Your task to perform on an android device: Start the Full body day 1 workout plan .
Image 0: 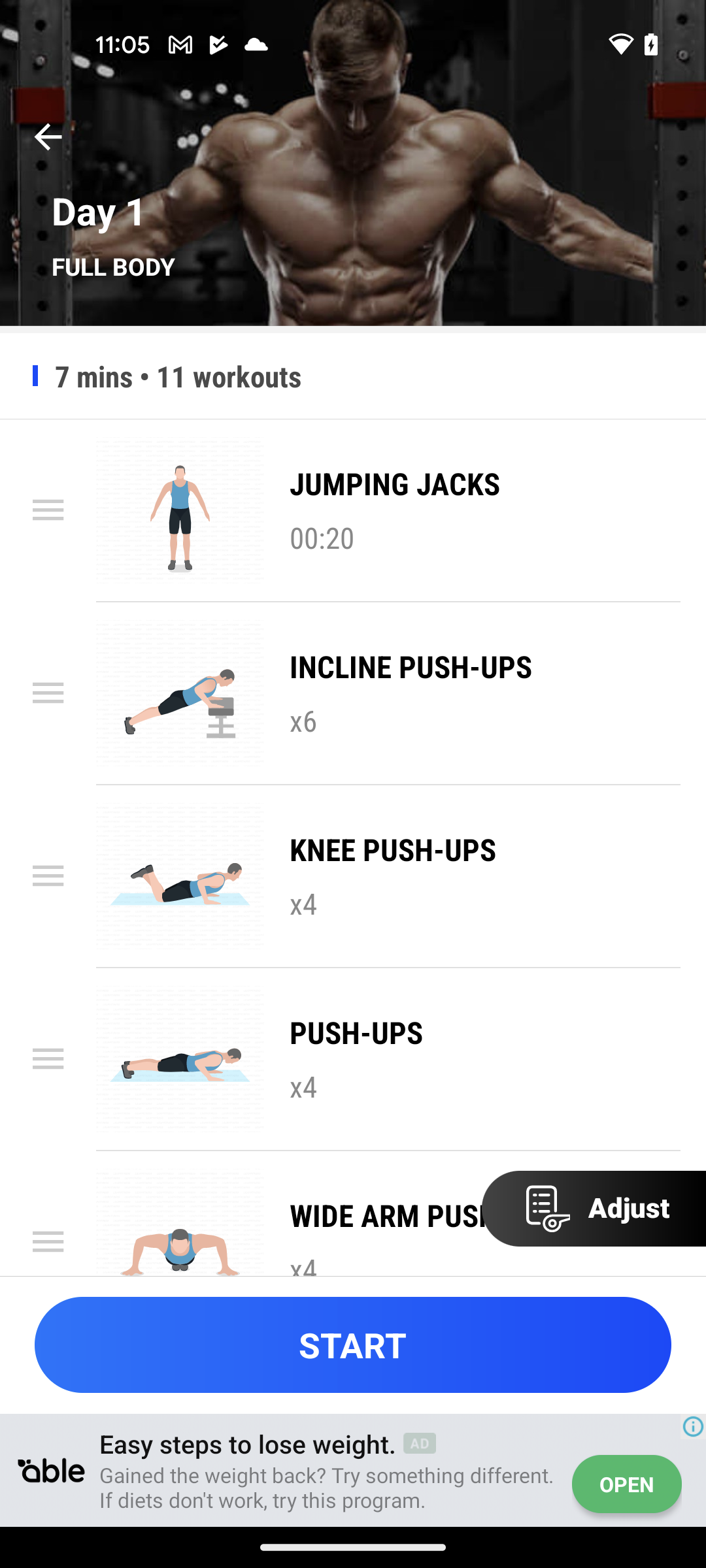
Start the workout plan 
Step 0: click (352, 1345)